Your task to perform on an android device: I want to open this Document (1) to view the document, so open this Document (1) in the Word app.
Image 0: 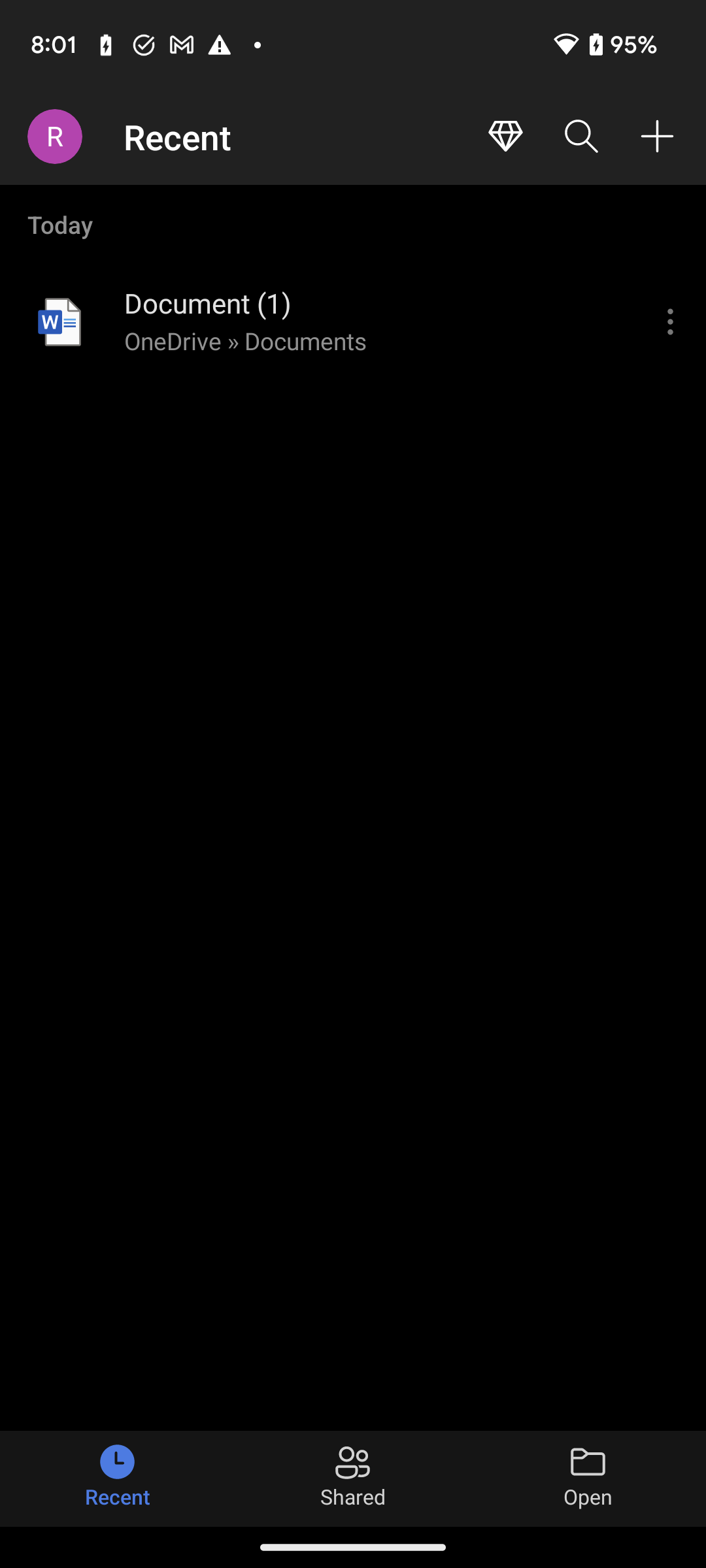
Click on the Document (1) to open this document.
Step 0: click (372, 304)